Your task to perform on an android device: I want to look into my shopping cart so as to proceed with further processing in the Amazon app.
Image 0: 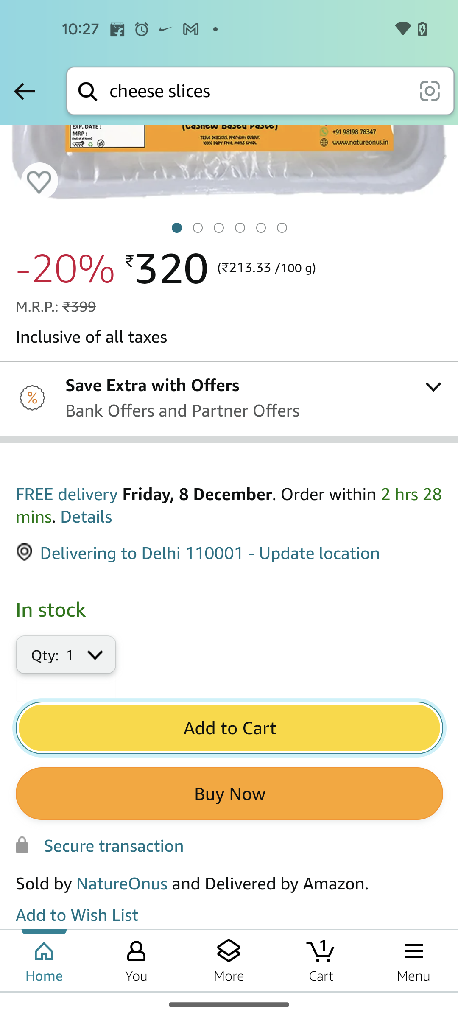
Click on the Shopping cart tab 
Step 0: click (321, 960)